Your task to perform on an android device: As a carpenter, I'm always curious to learn about new DIY projects, so on YouTube, play the short How to Make a Super Easy Wooden Bench.
Image 0: 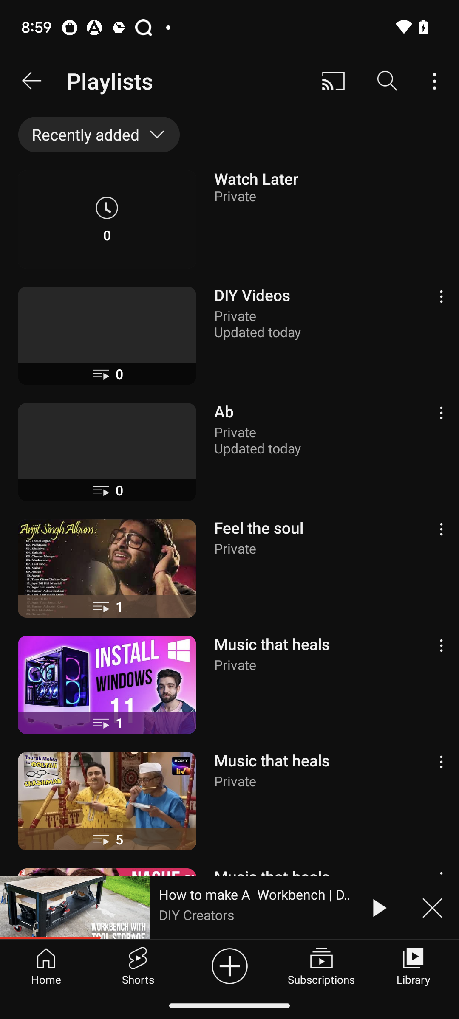
Go to the Shorts section
Step 0: click (137, 980)
Image 1: 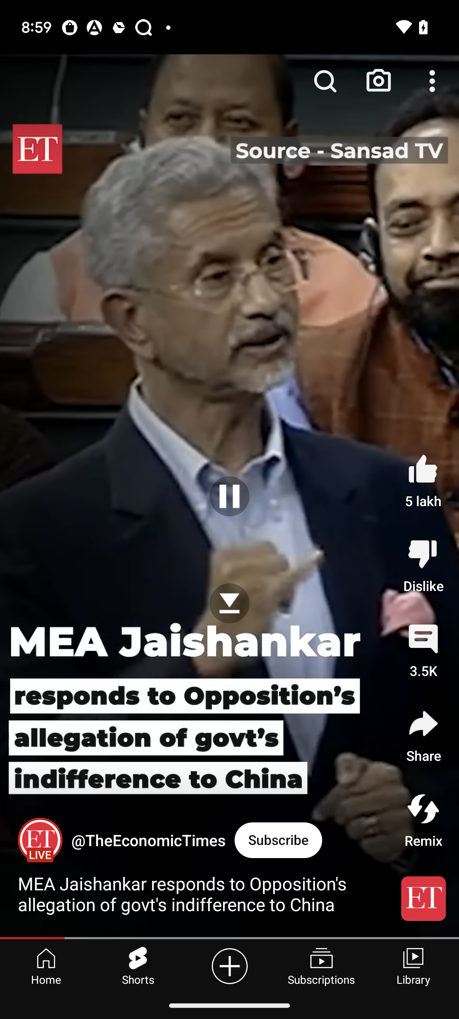
go to the search icon at the top right corner of the screen
Step 1: click (325, 81)
Image 2: 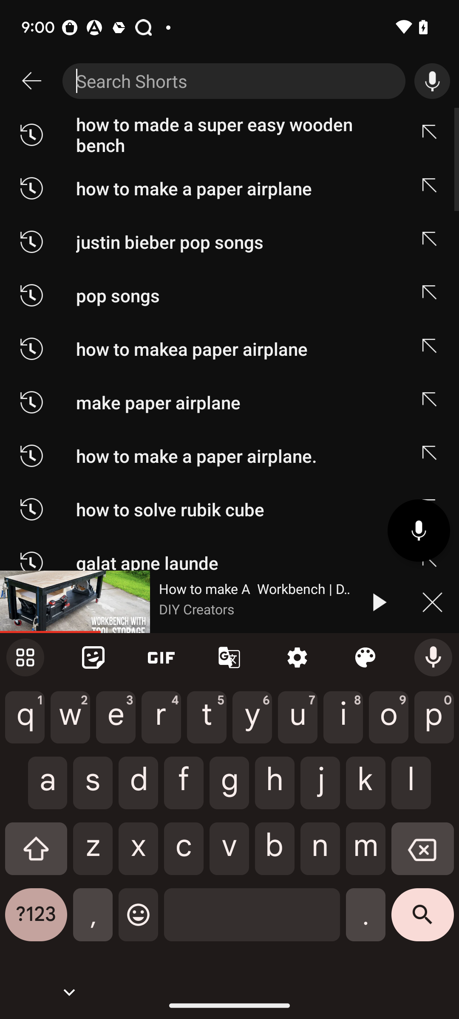
Search for How to Make a Super Easy Wooden Bench
Step 2: type "How to Make a Super Easy Wooden Bench"
Image 4: 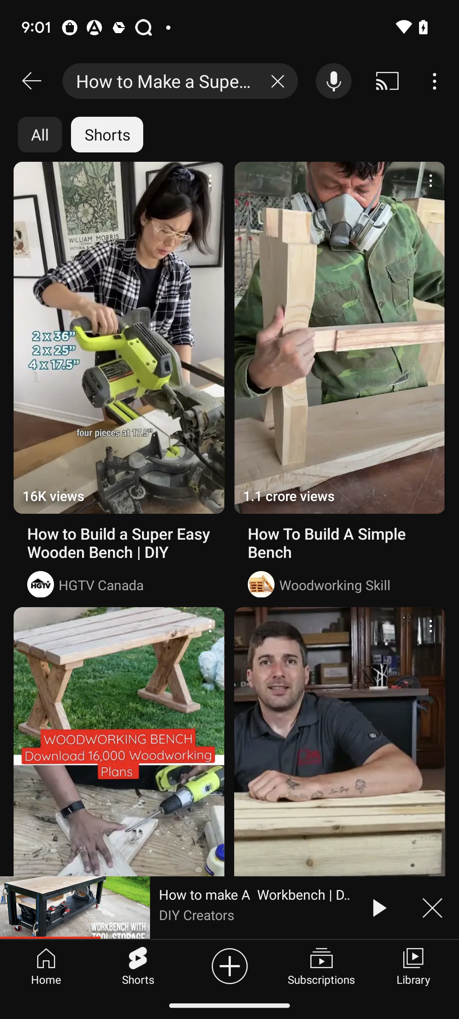
Play the first video How to Build Super Easy Wooden Bench
Step 4: click (119, 384)